Your task to perform on an android device: I am looking forward to learning SQL. Search for the file Structured Query Language.pdf in the Dropbox app.
Image 0: 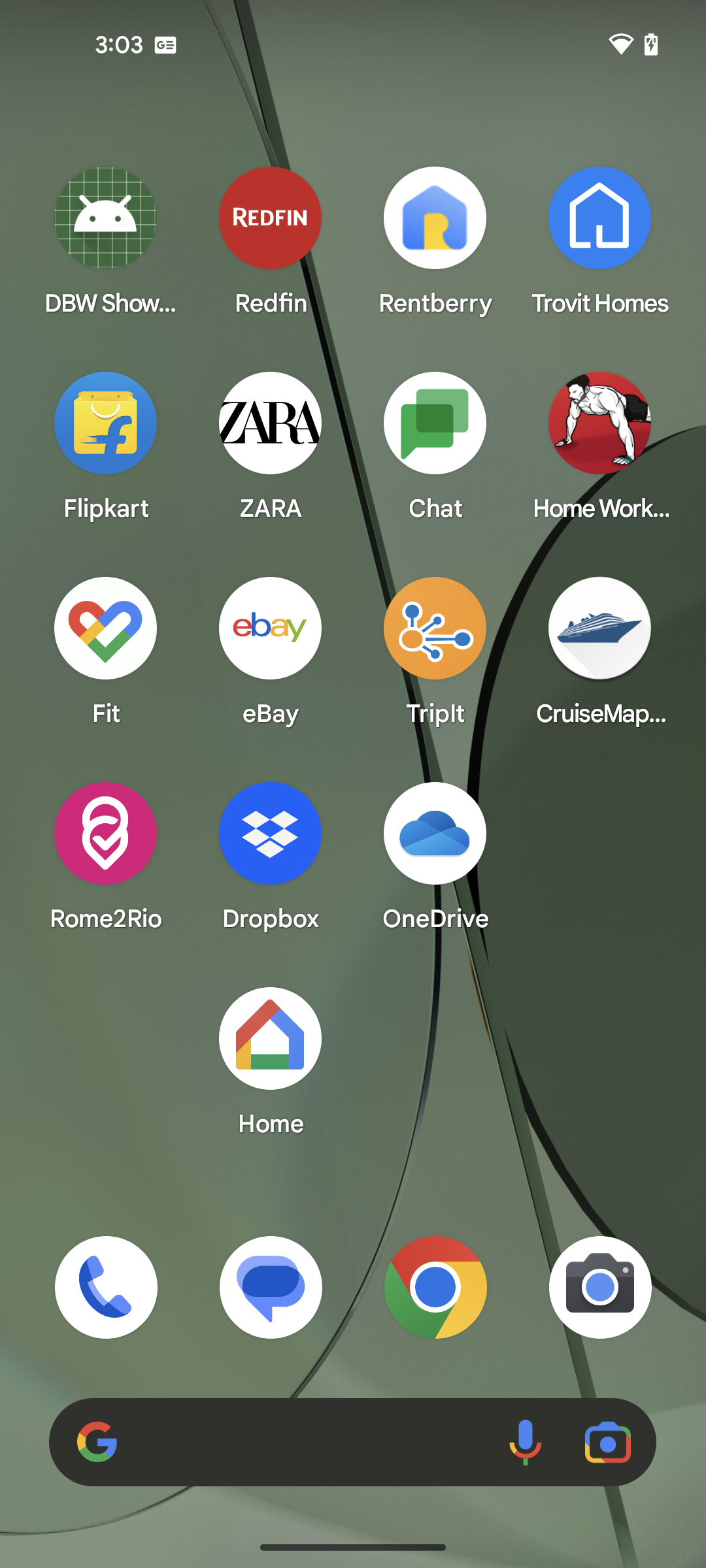
Open the Dropbox app
Step 0: open app "Dropbox"
Image 1: 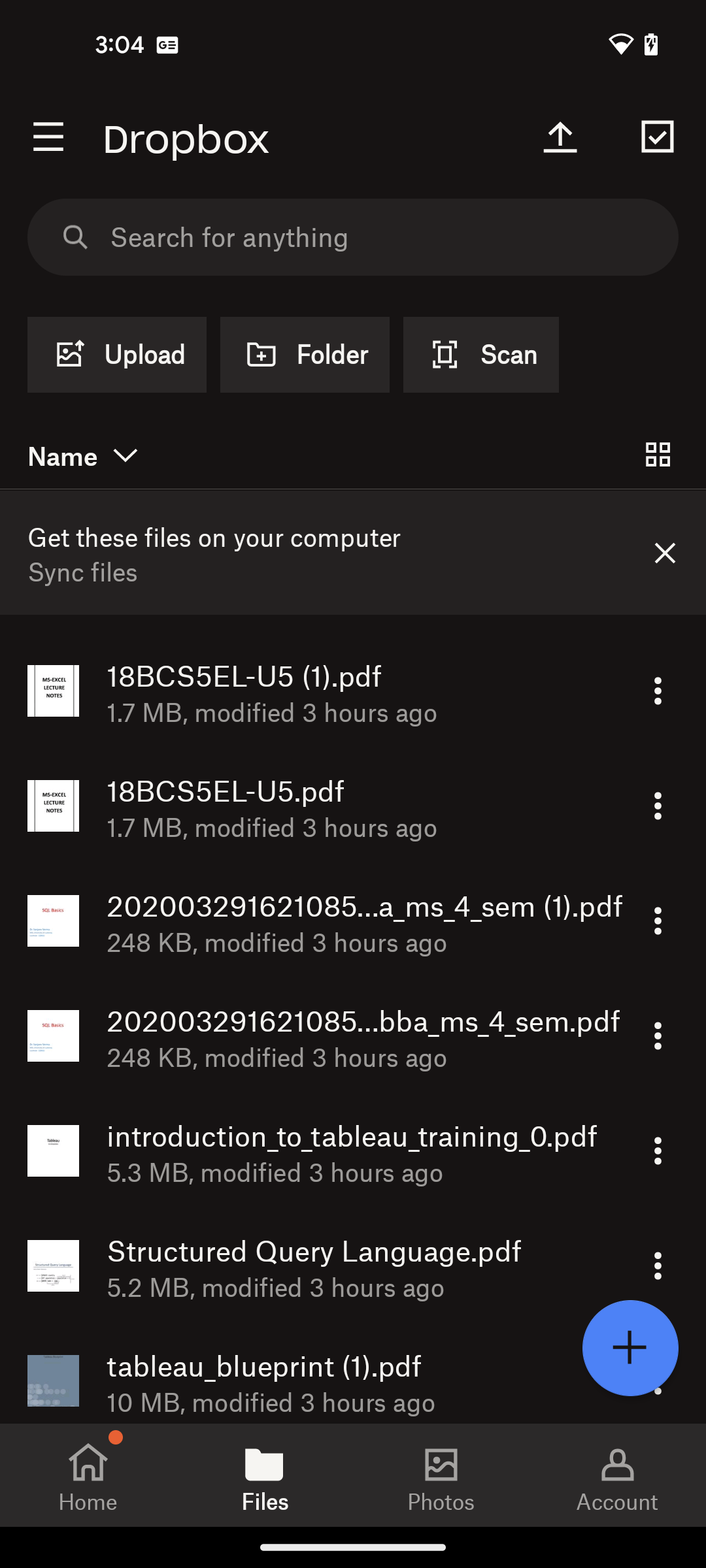
Go to the search bar at the top of the screen
Step 1: click (387, 237)
Image 2: 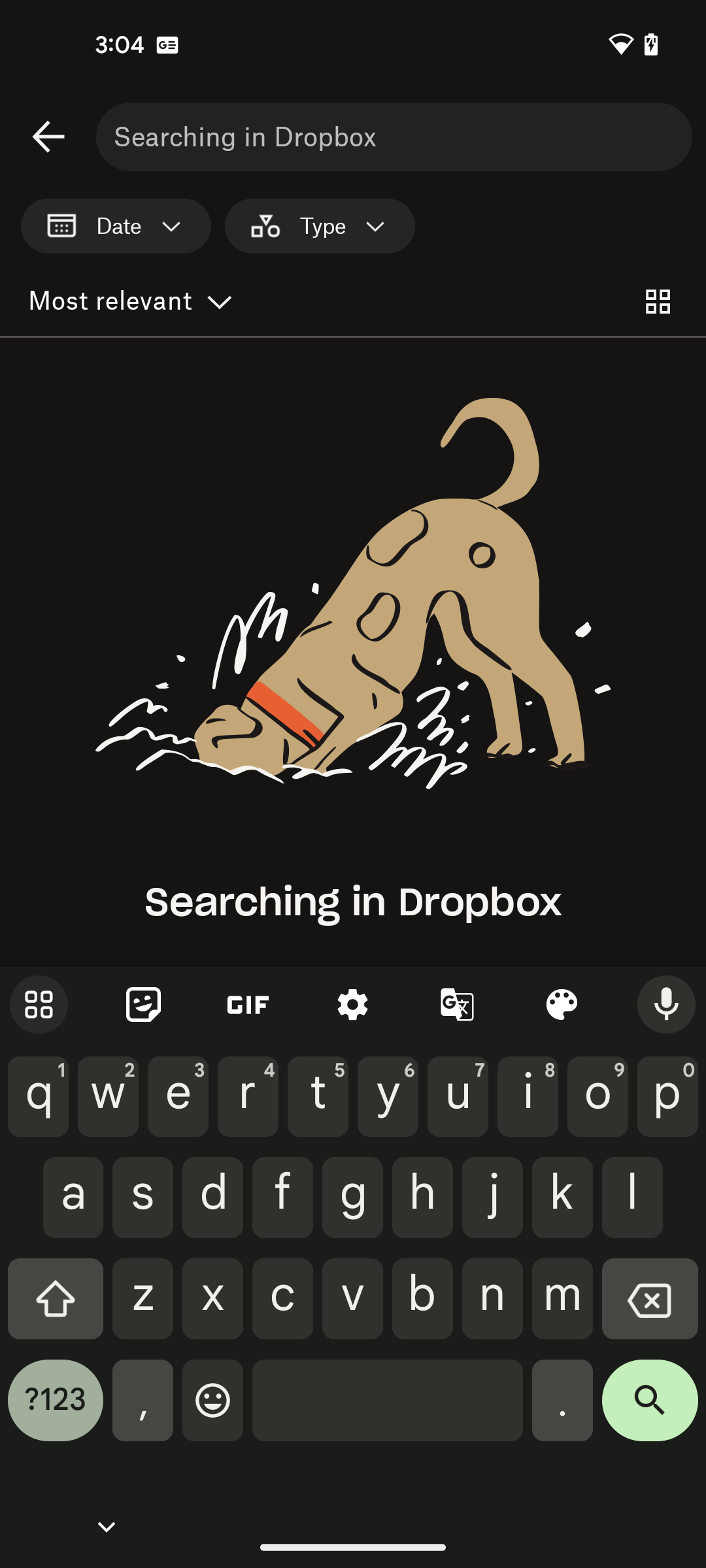
Search for Structured Query Language.pdf in the search bar
Step 2: type "Structured Query Language.pdf"
Image 3: 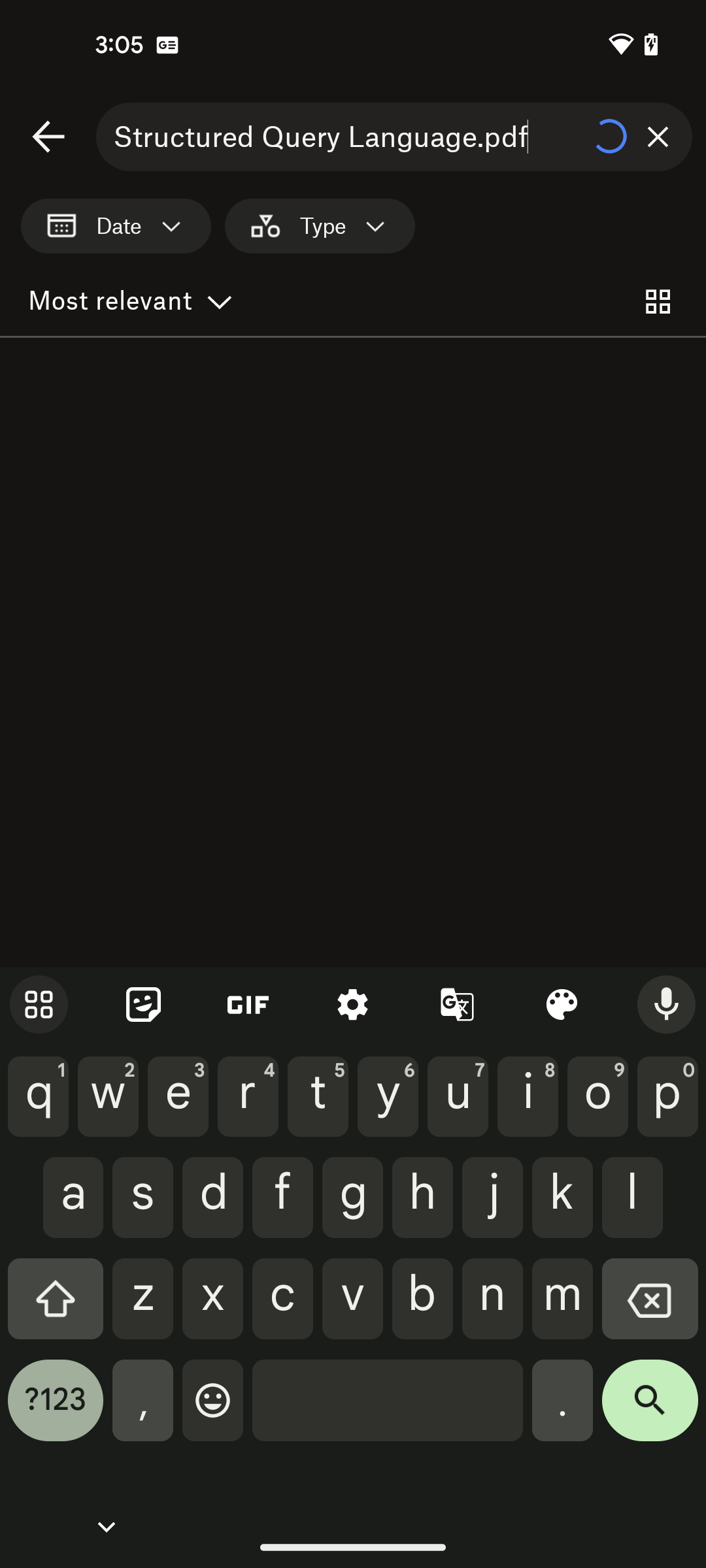
Click on the search bar at the bottom right corner of the keyboard
Step 3: click (650, 1410)